Your task to perform on an android device: Look for the locks on the hardware store app so I can utilize them at home.
Image 0: 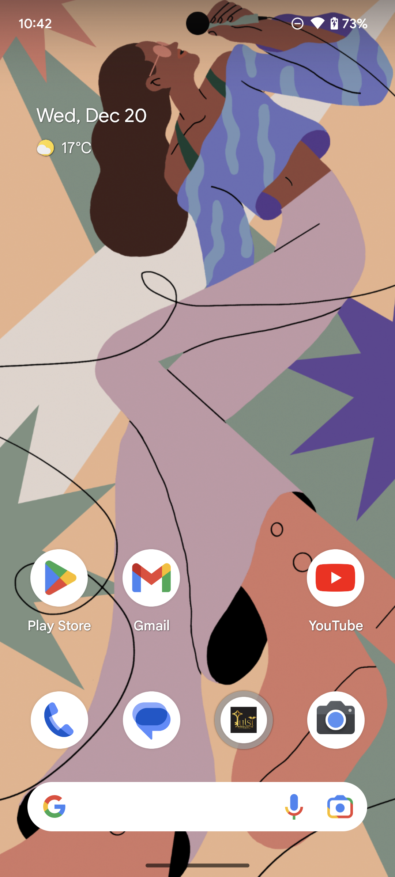
Open Hardware shop app.
Step 0: open app "Hardware Shop"
Image 1: 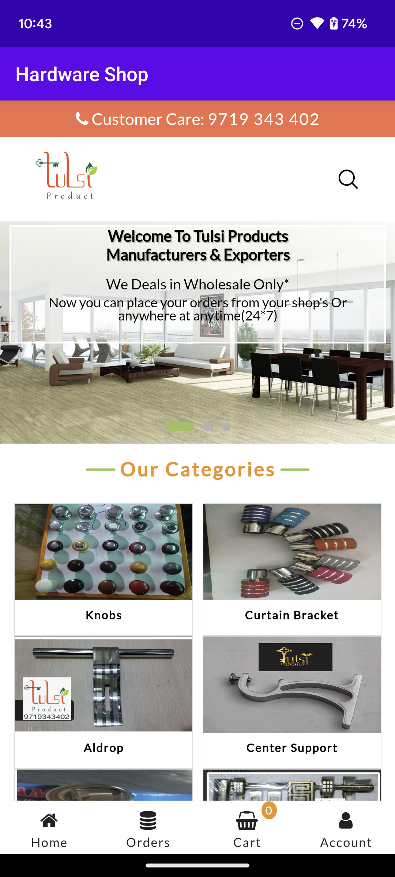
Click on the search icon on the top of the screen.
Step 1: click (198, 477)
Image 2: 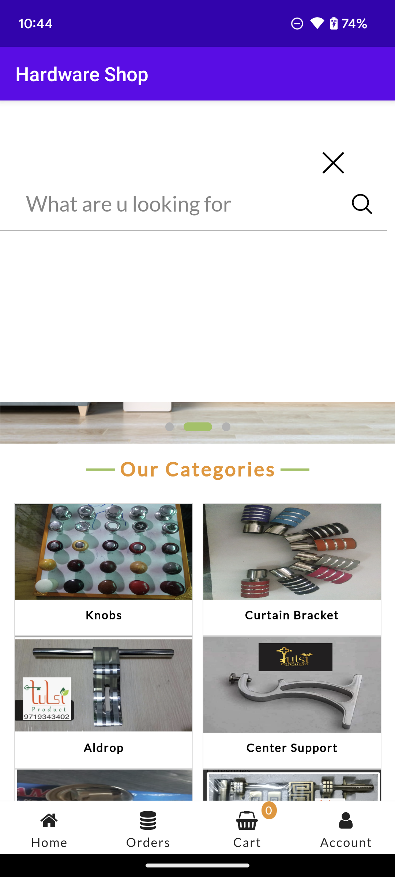
Click on the search icon on the top of the screen.
Step 2: wait
Image 3: 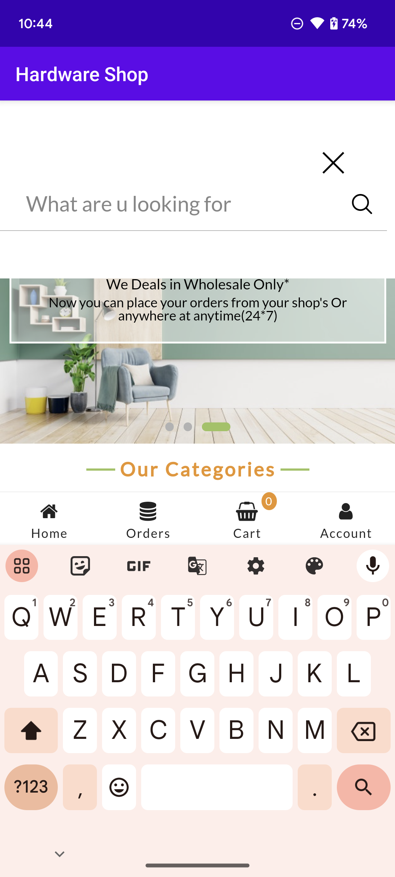
Type lock on the search bar on the screen.
Step 3: type "Lock"
Image 4: 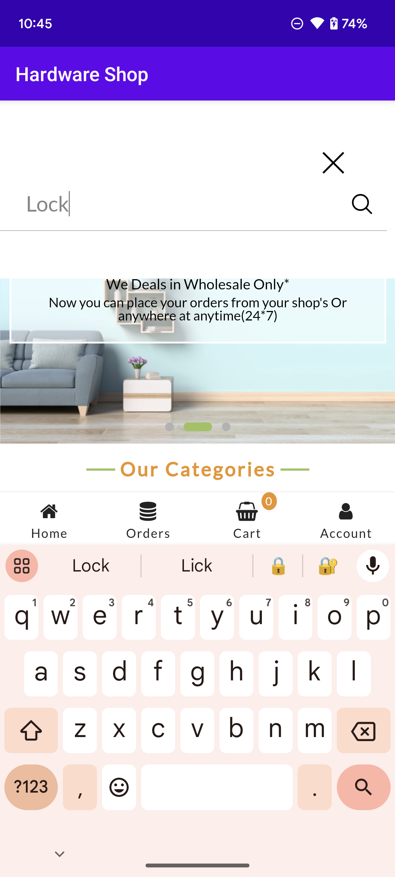
Click on the search icon on the bottom right corner of the screen.
Step 4: click (364, 793)